Your task to perform on an android device: Contact customer service to get help with booking a flight on the Agoda app.
Image 0: 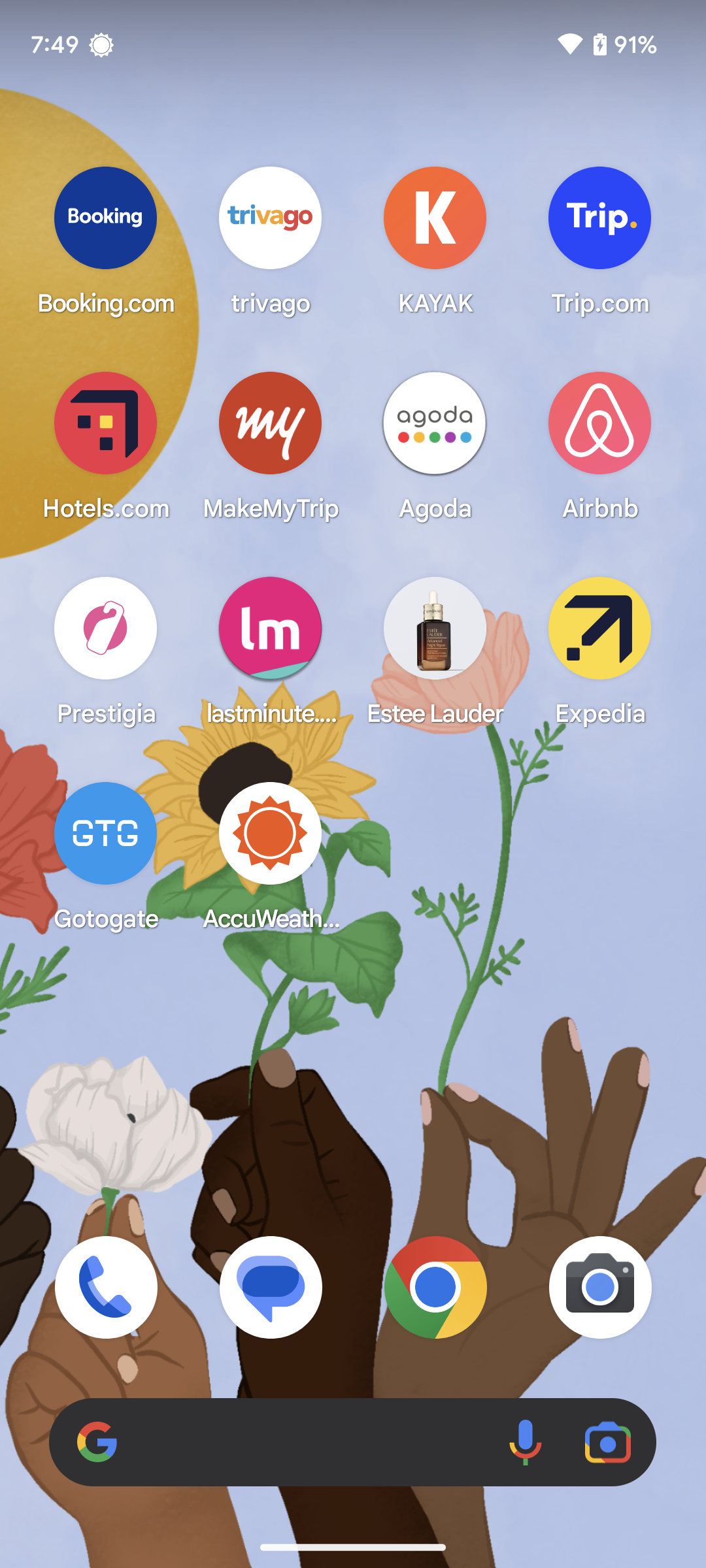
Open Agoda App
Step 0: open app "Agoda"
Image 1: 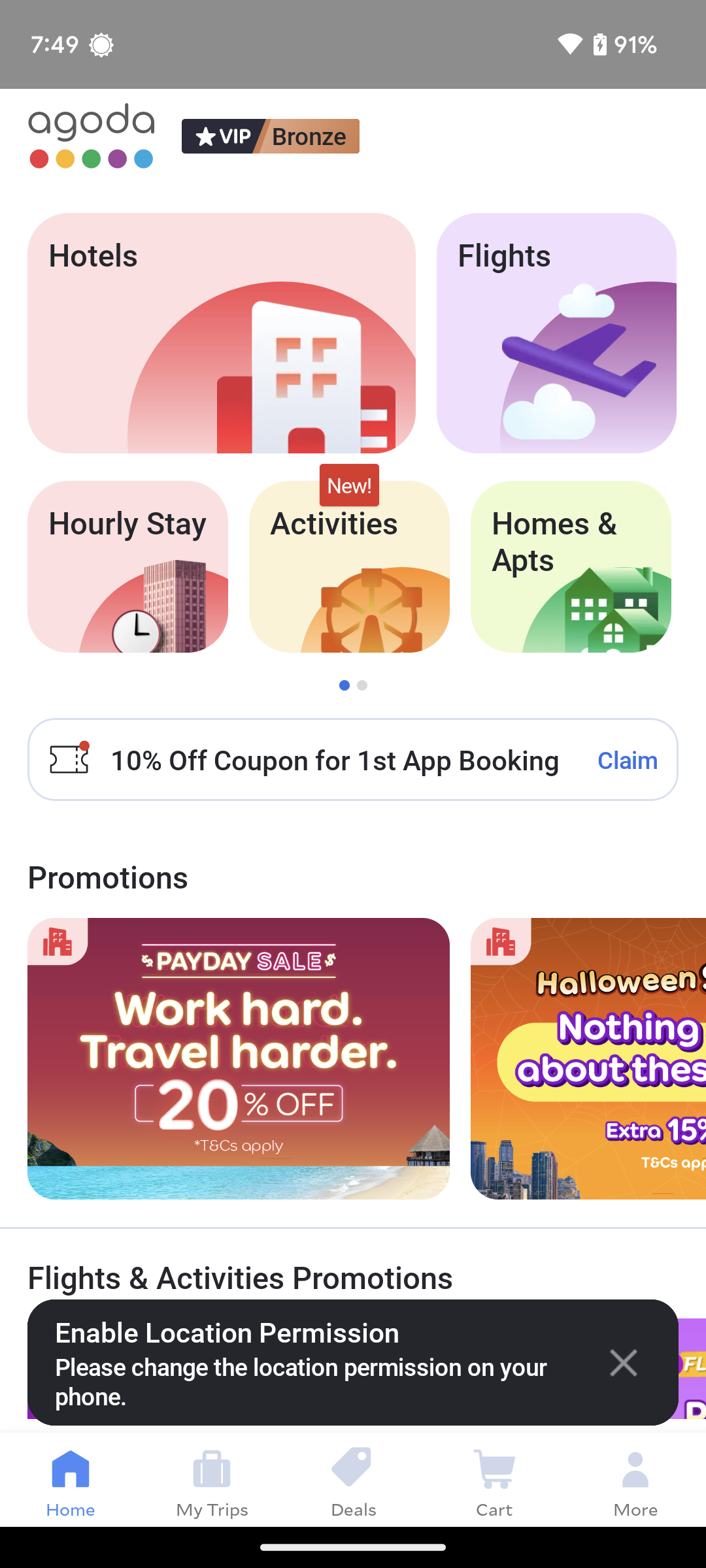
Go to the More section at the bottom right corner of the screen
Step 1: click (623, 1489)
Image 2: 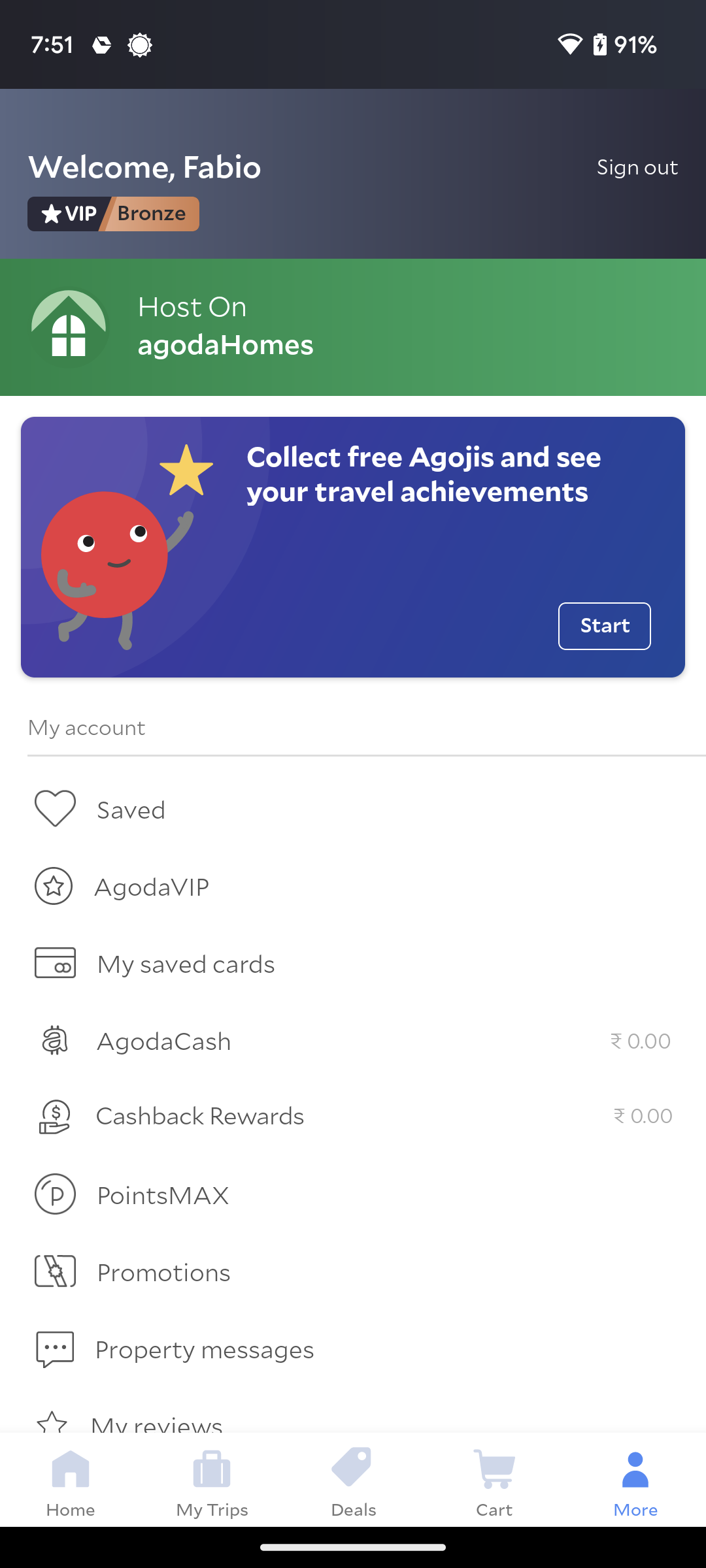
Swipe up for help center
Step 2: scroll down
Image 3: 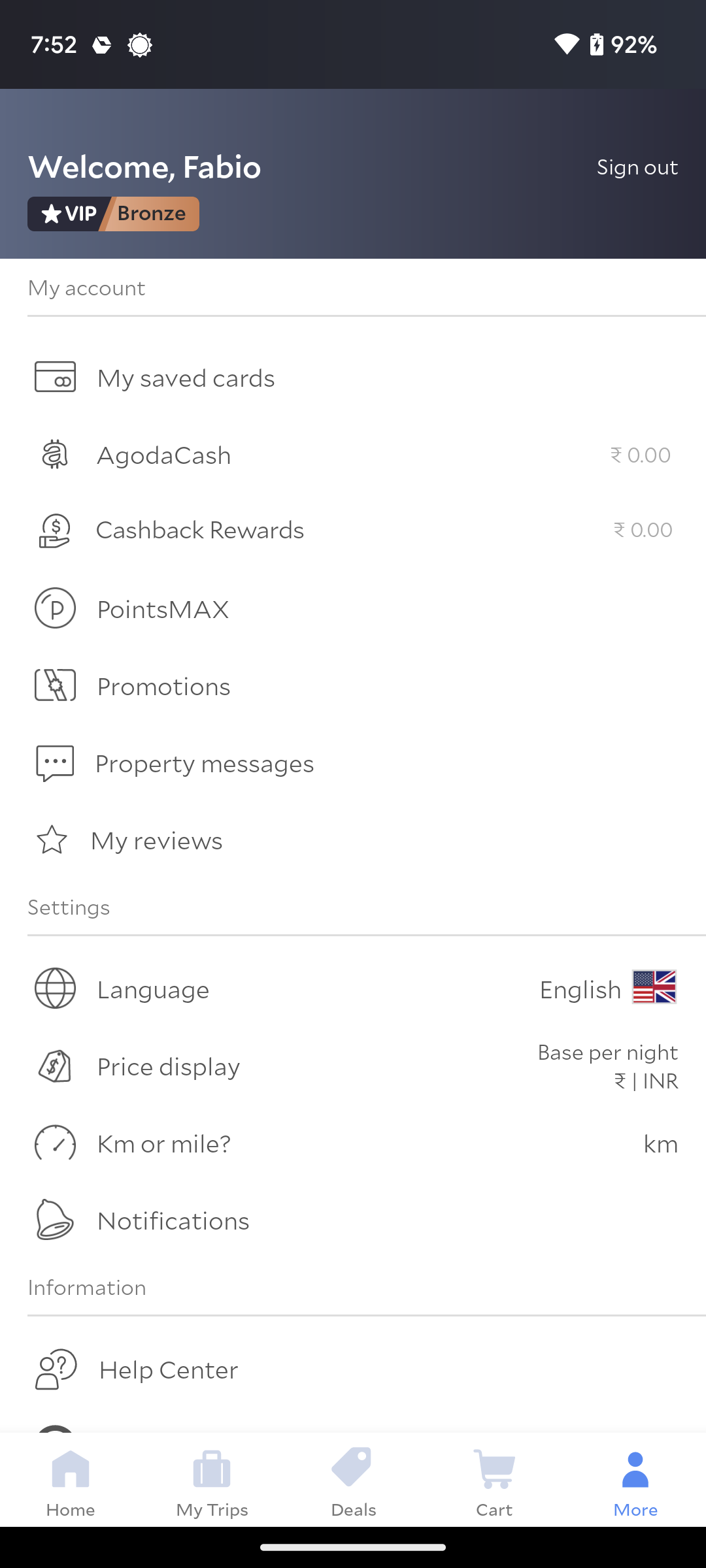
Click on the Help center 
Step 3: click (385, 1369)
Image 4: 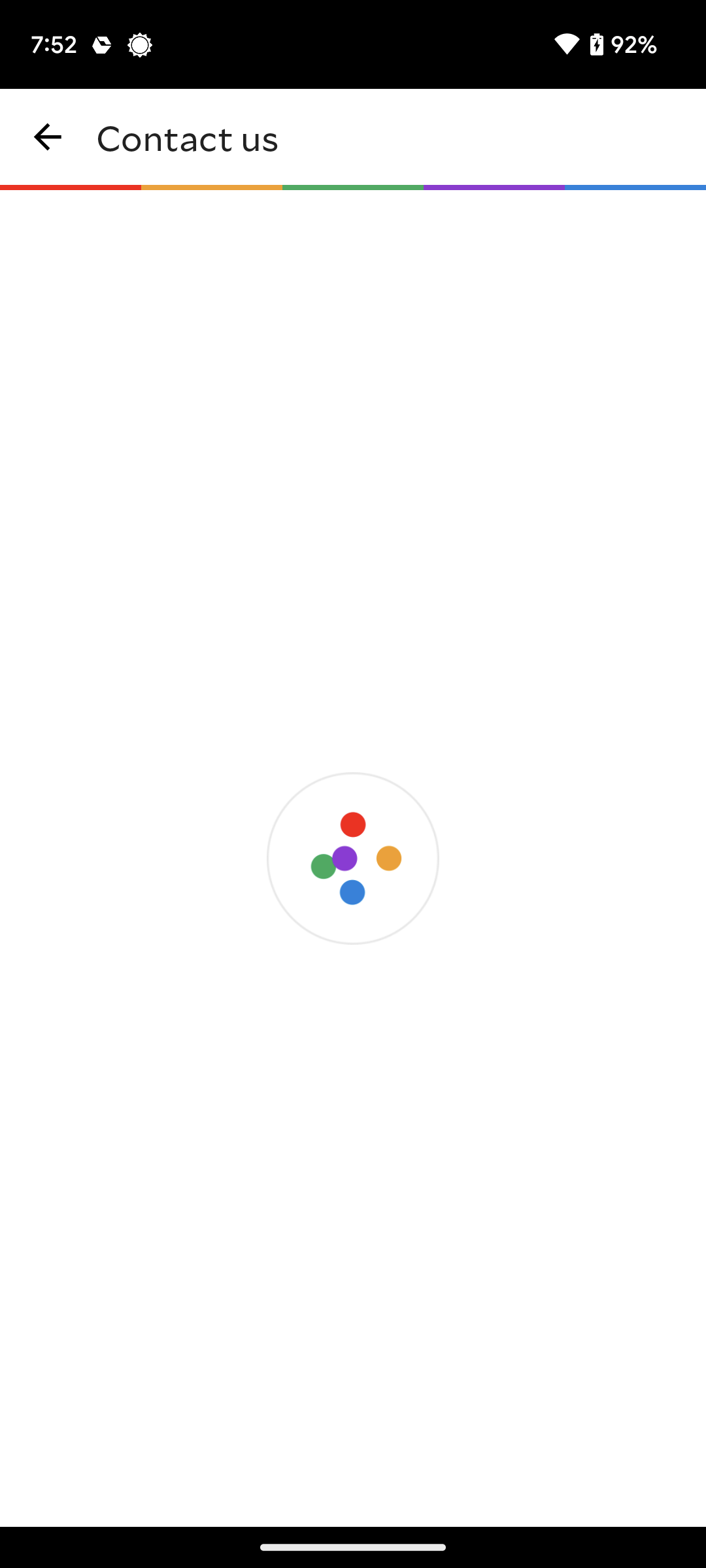
Click on the Help center 
Step 4: wait
Image 5: 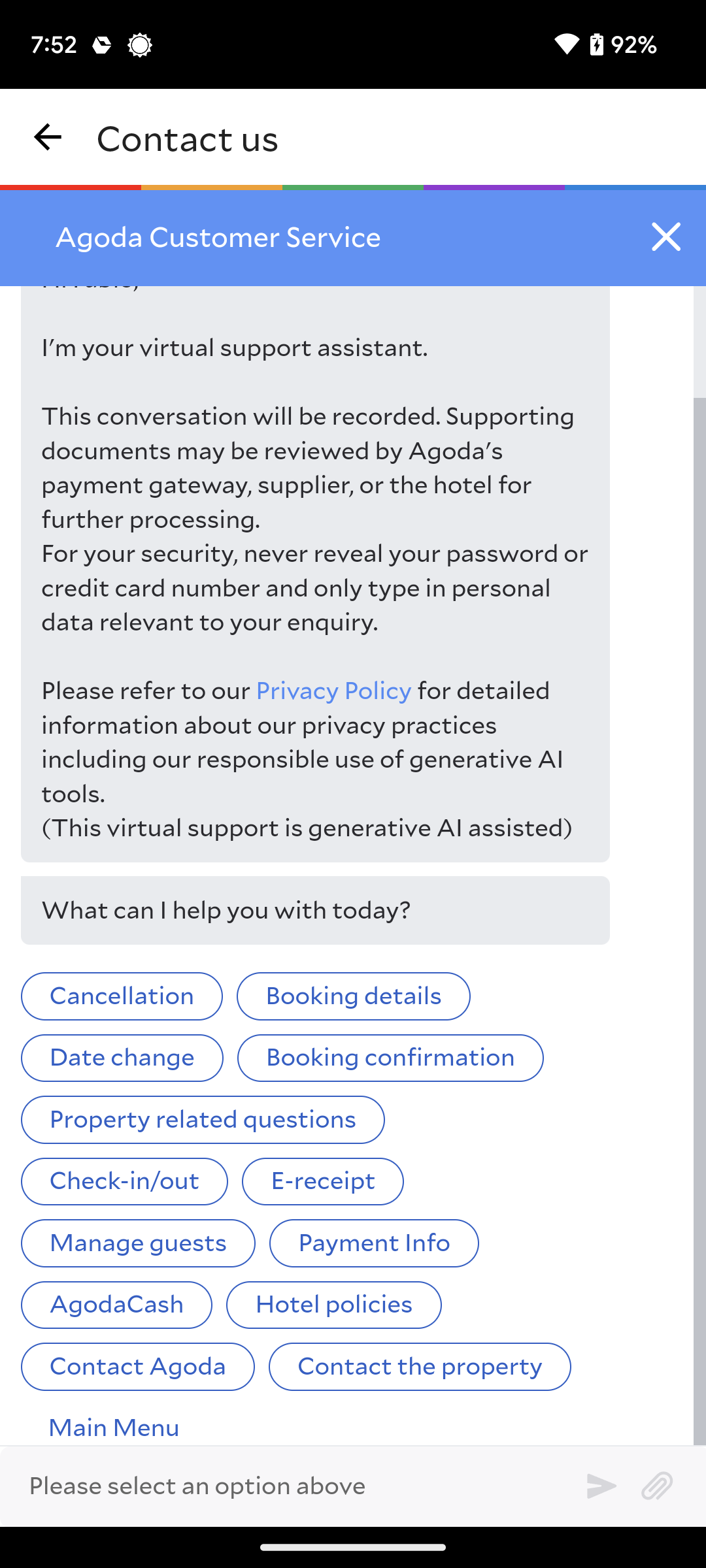
Click on the Booking details option
Step 5: click (353, 996)
Image 6: 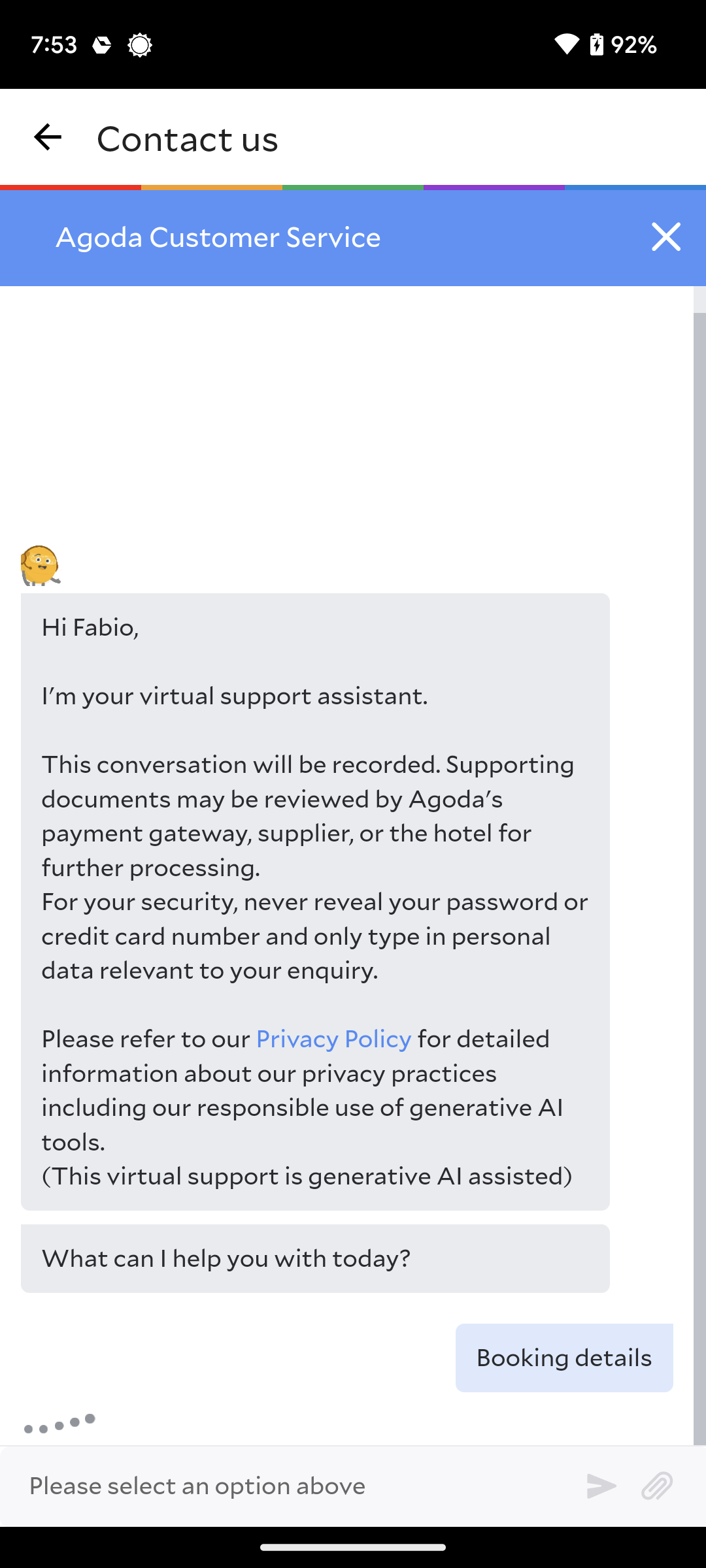
Click on the Booking details option
Step 6: wait